Your task to perform on an android device: I need to visit Los Angeles when my work is over on September 12 while I'm in San Diego, thus I should check the Wanderu app for the train from Los Angeles to San Diego on September 12, 2023.
Image 0: 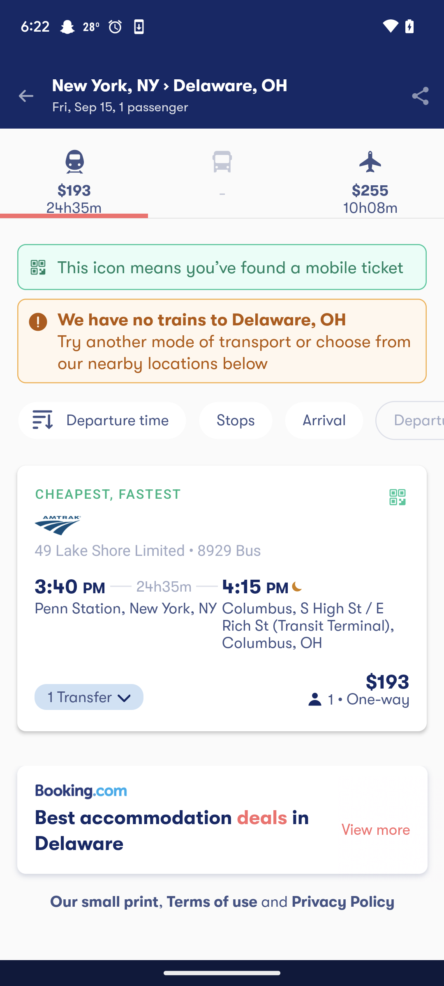
Open the wanderu app
Step 0: open app "Wanderu"
Image 1: 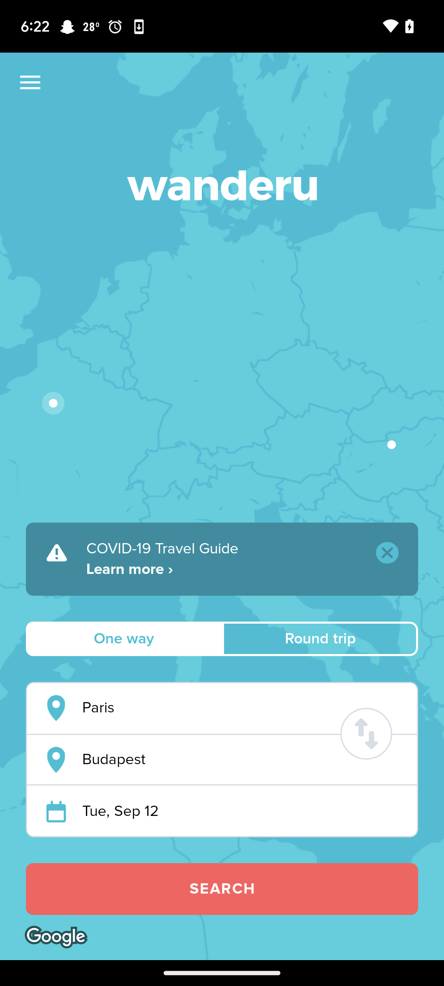
Click on the origin text box
Step 1: click (243, 708)
Image 2: 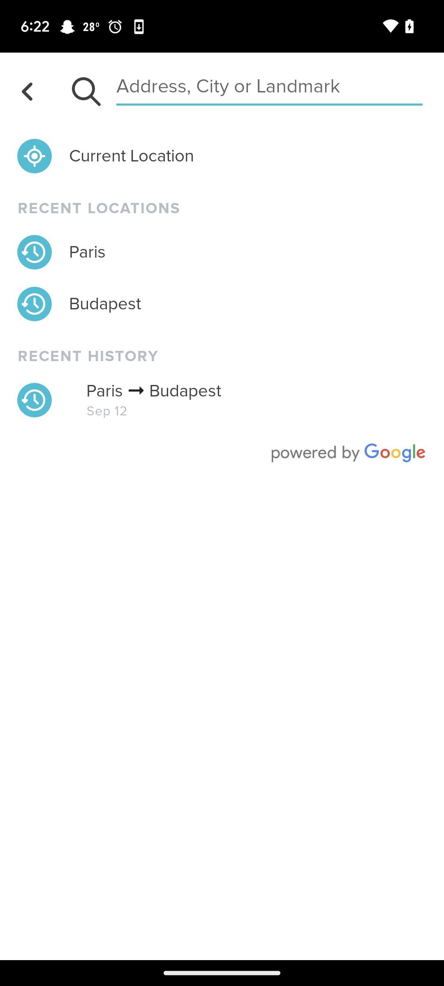
Search for Los Angeles
Step 2: type "Los Angeles"
Image 3: 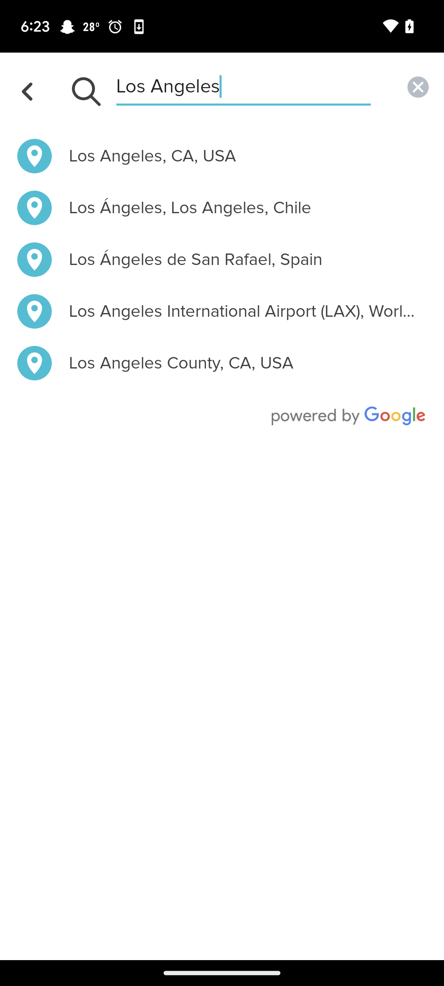
Click on the first suggested result
Step 3: click (245, 156)
Image 4: 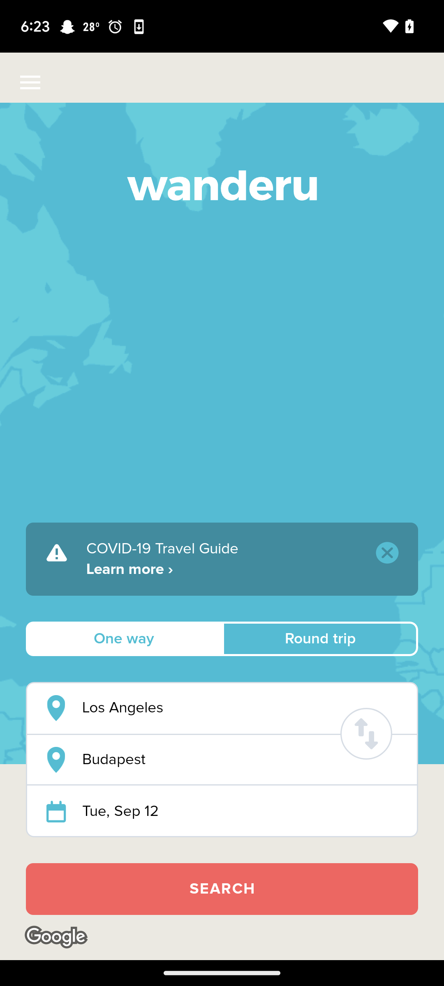
Click on the destination text box
Step 4: click (243, 760)
Image 5: 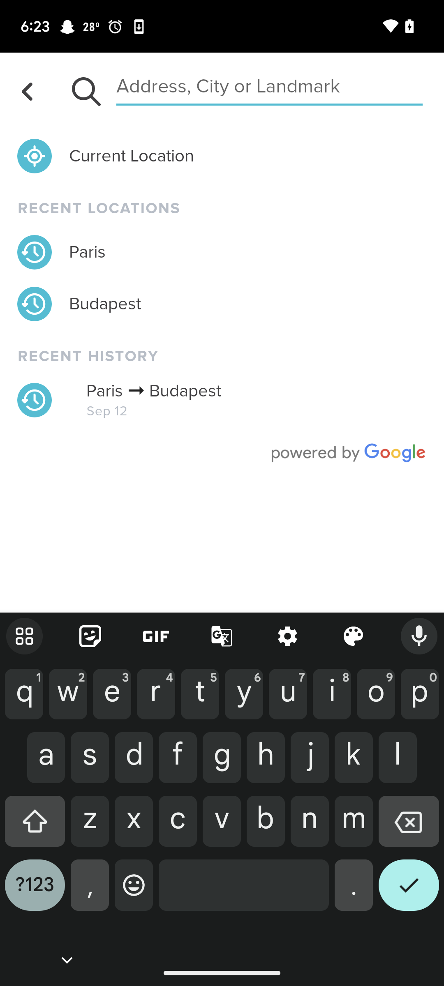
Search for San Diego
Step 5: type "San Diego"
Image 6: 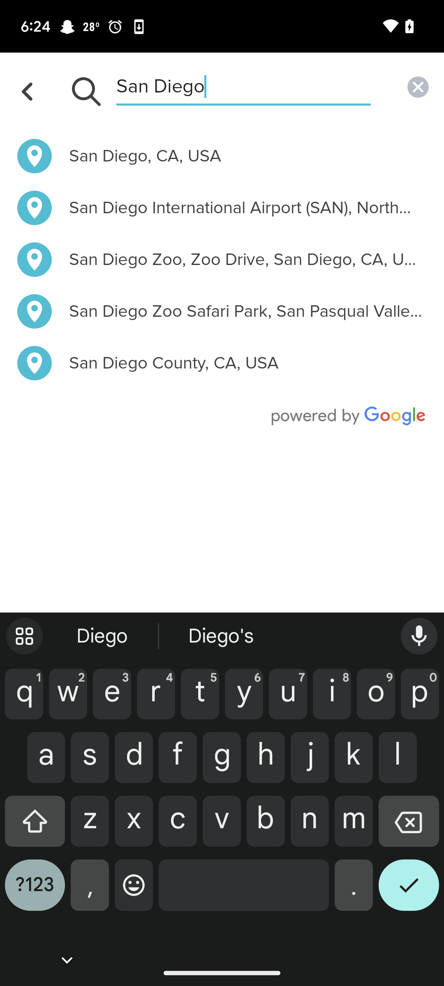
Click on the first suggested result
Step 6: click (245, 156)
Image 7: 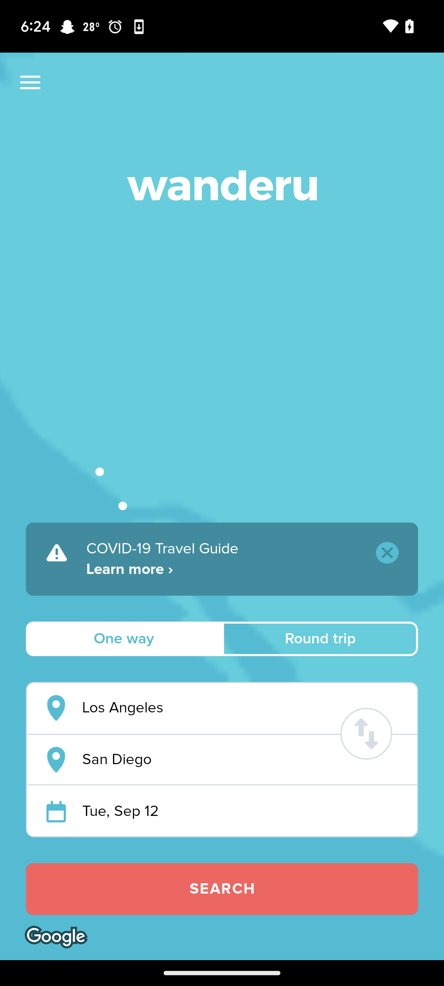
Click on the search button at the bottom of the screen
Step 7: click (222, 889)
Image 8: 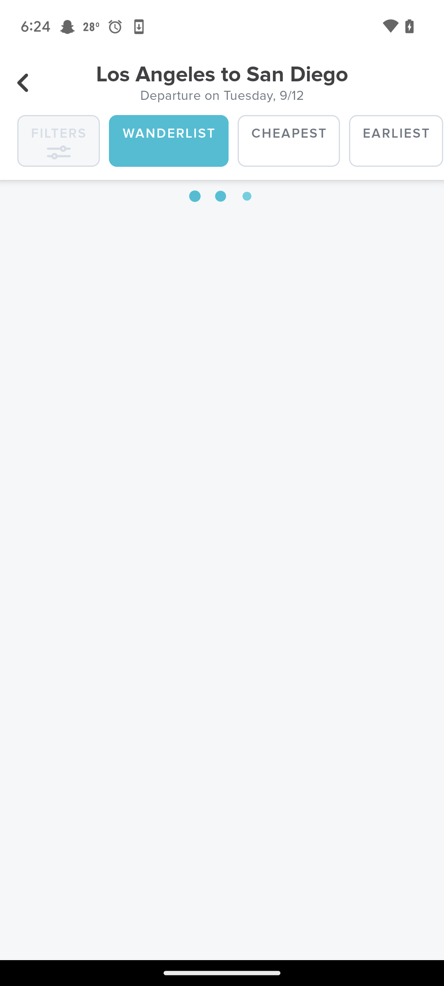
Click on the search button at the bottom of the screen
Step 8: wait